Your task to perform on an android device: Open the Tasty app & search for the Eggplant Hasselback recipe
Image 2: 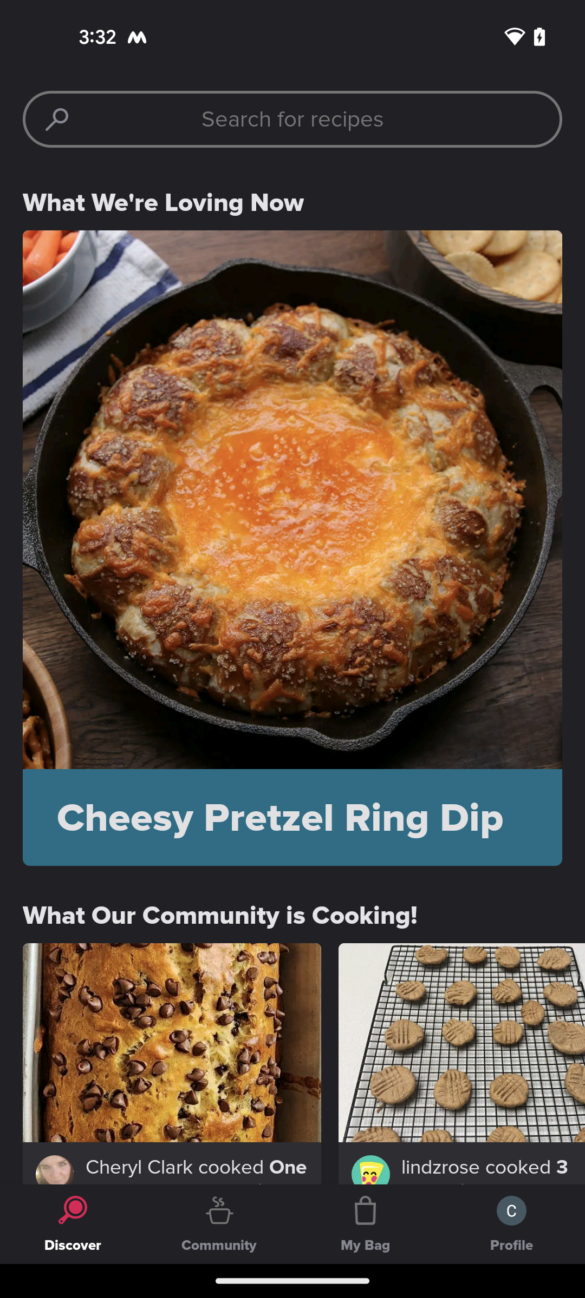
click on the search icon at the top of the screen
Step 2: click (292, 119)
Image 3: 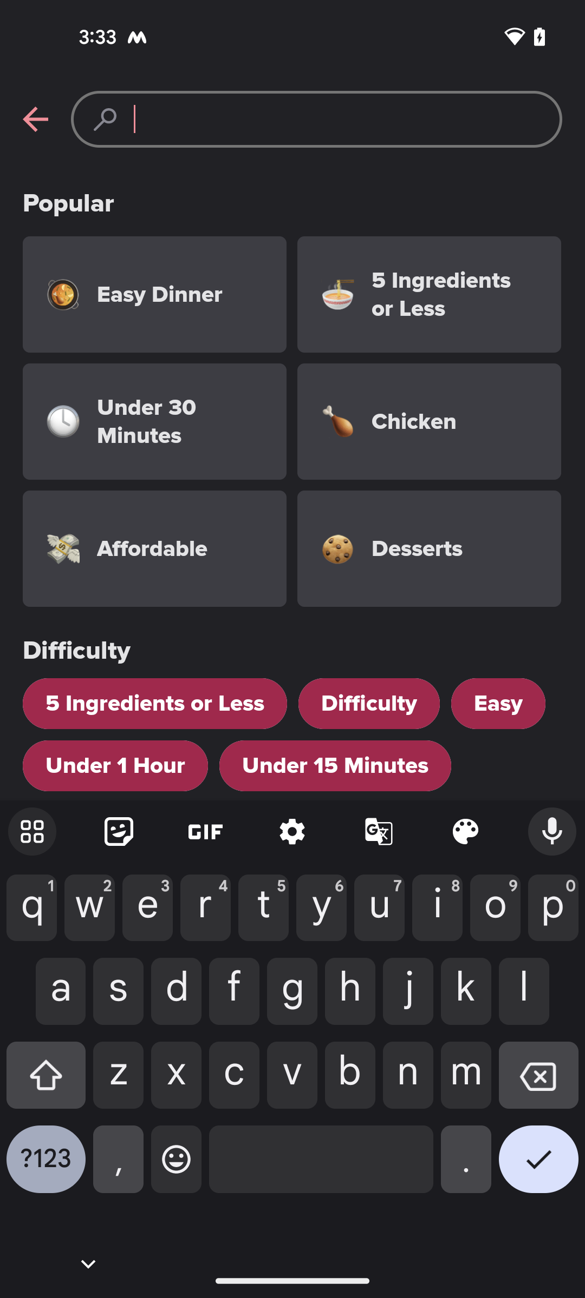
enter the recipe name Eggplant Hasselback
Step 3: type "Eggplant Hasselback"
Image 4: 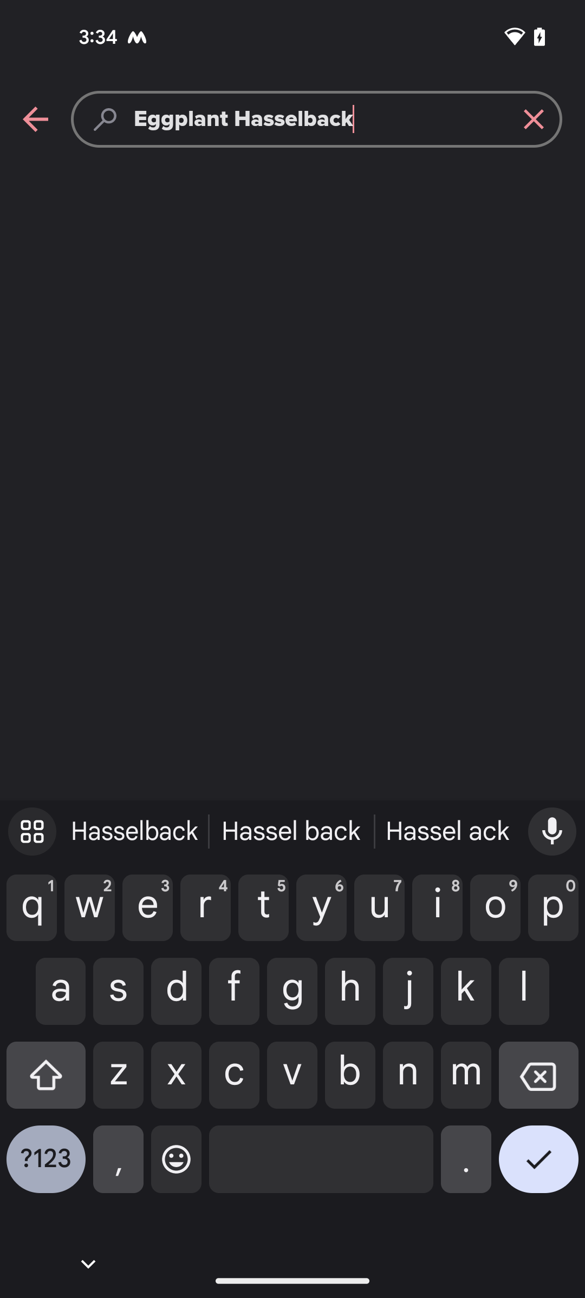
click on the tick icon at the bottom right corner of the screen
Step 4: click (538, 1167)